Your task to perform on an android device: I want to search for the book Pride and Prejudice to buy for myself on the Amazon app.
Image 0: 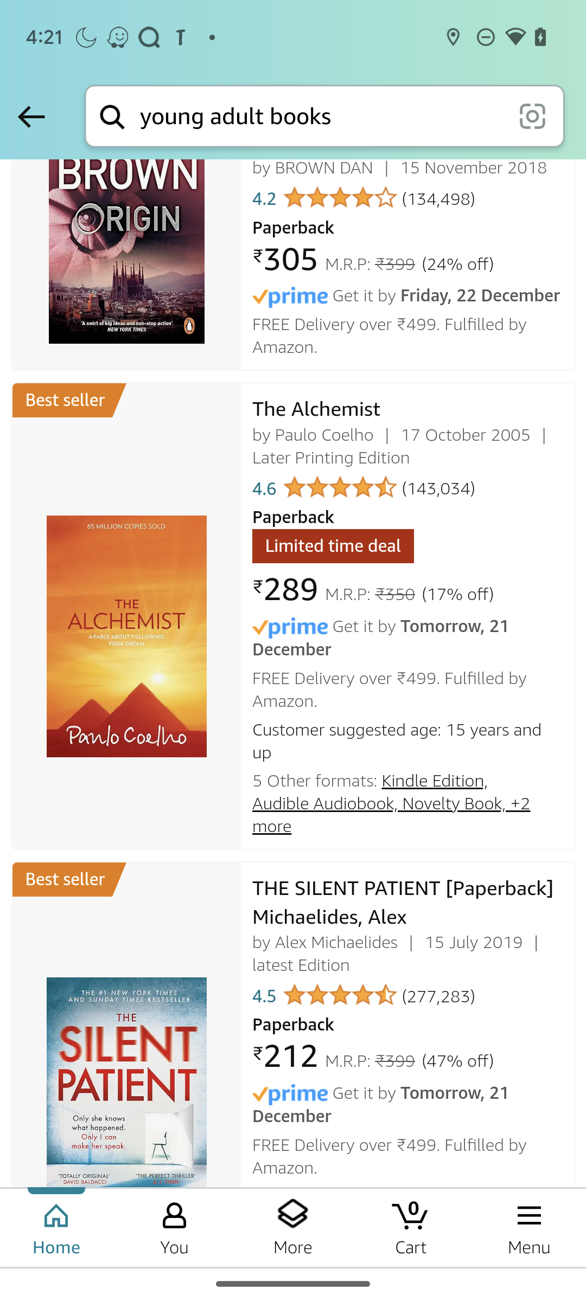
Click on the search icon.
Step 0: click (111, 116)
Image 1: 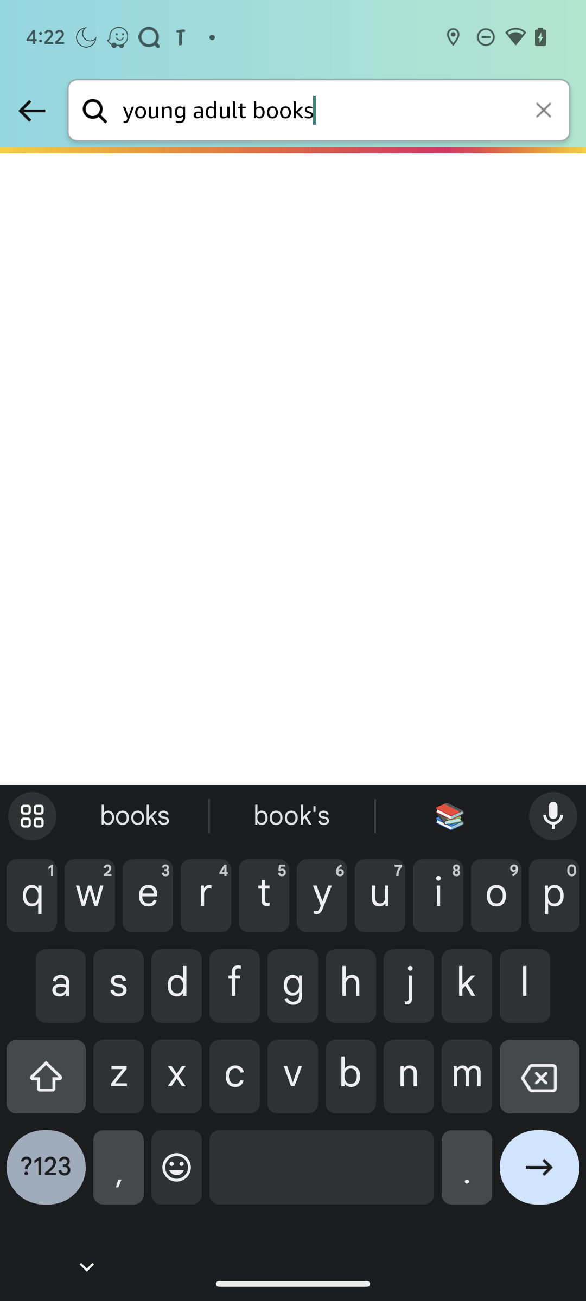
Enter Pride and Prejudice in the text box.
Step 1: type "Pride and Prejudice"
Image 3: 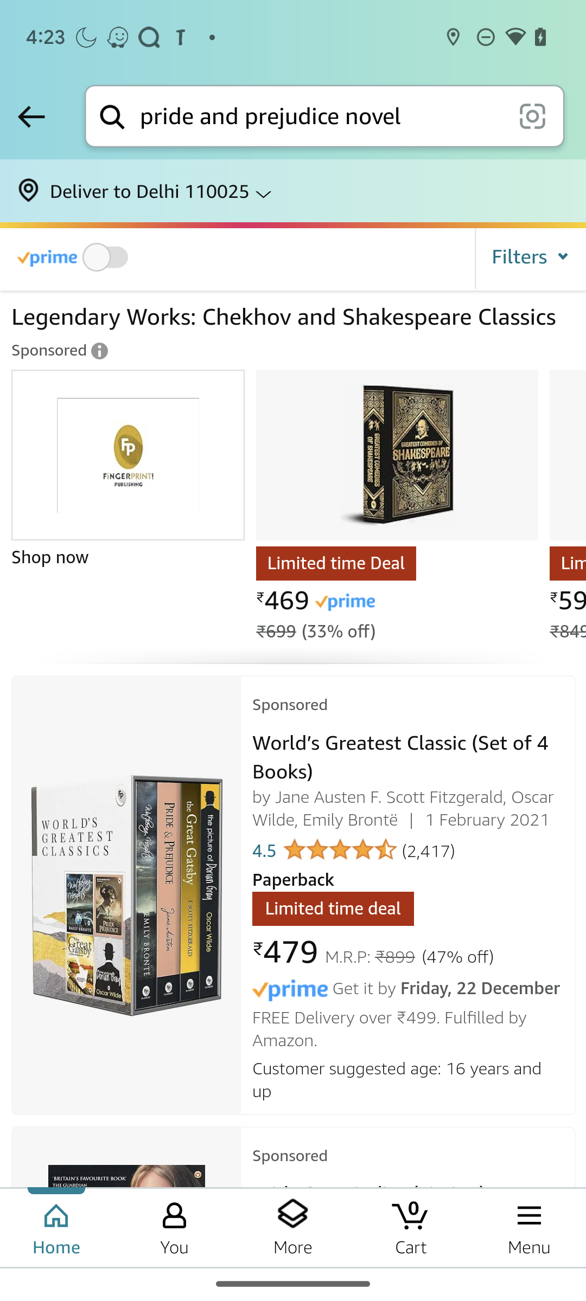
Swipe up to view more options.
Step 3: scroll down